Your task to perform on an android device: Go to the Word Office app and create a new document labeled What is ChatGPT?
Image 0: 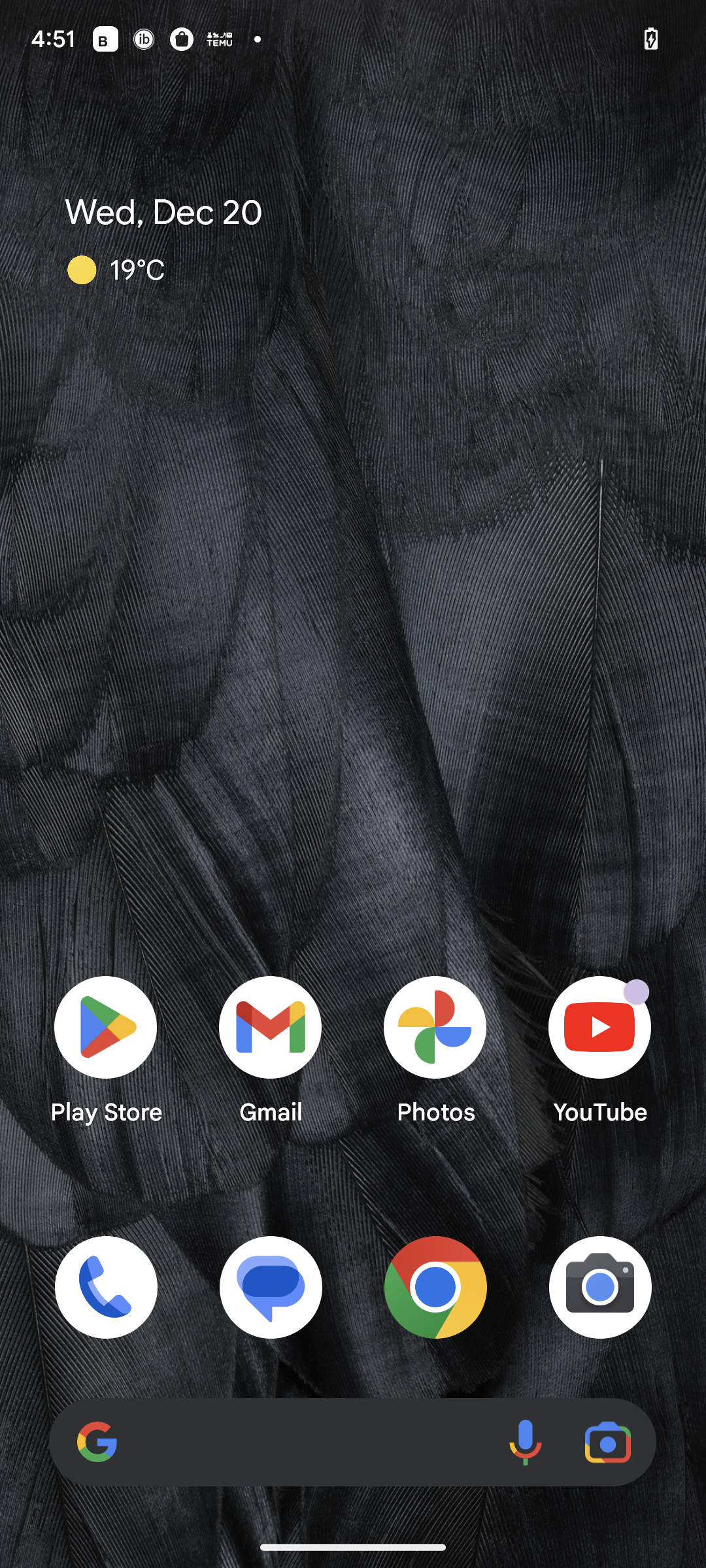
Open the word office app.
Step 0: open app " Word Office"
Image 2: 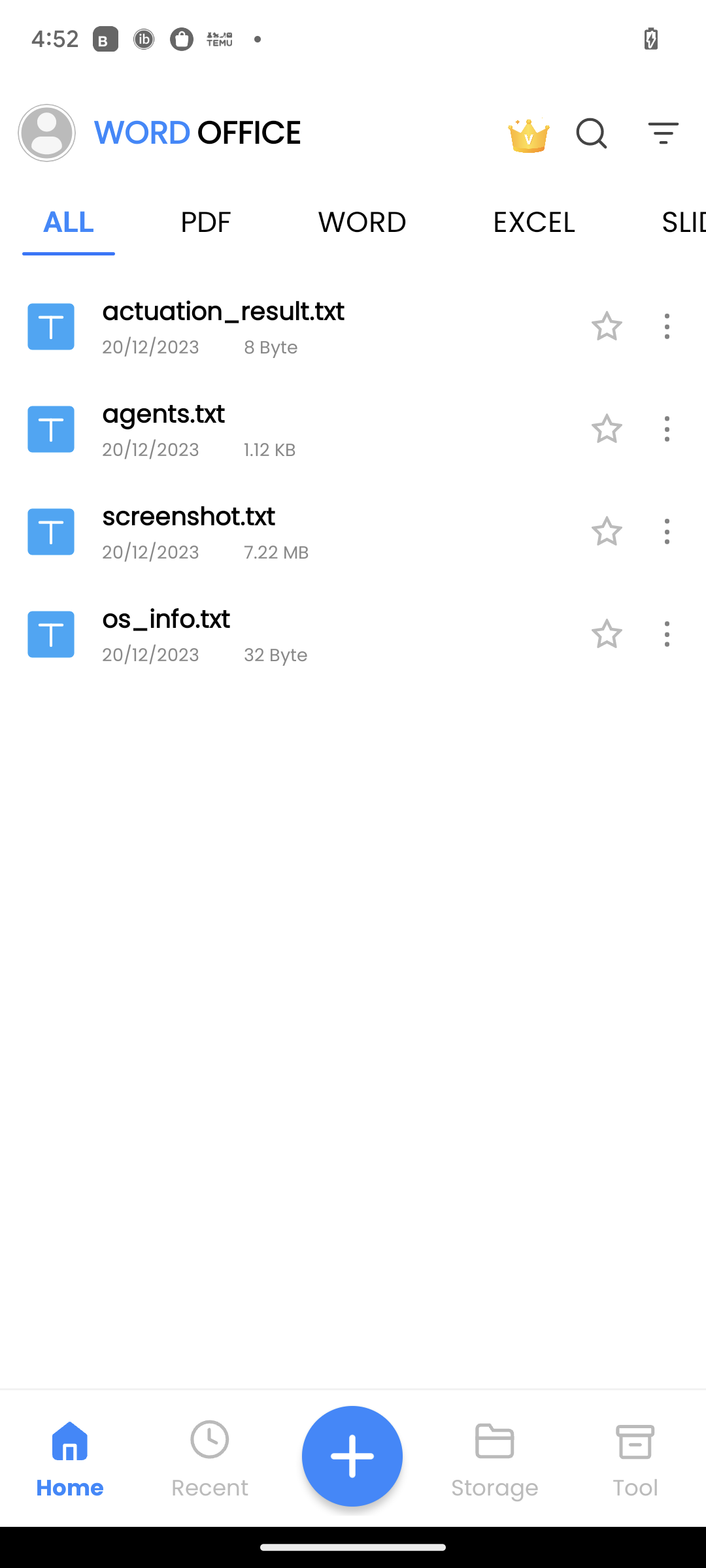
Click on the plus icon at the bottom of the screen.
Step 2: click (385, 1454)
Image 3: 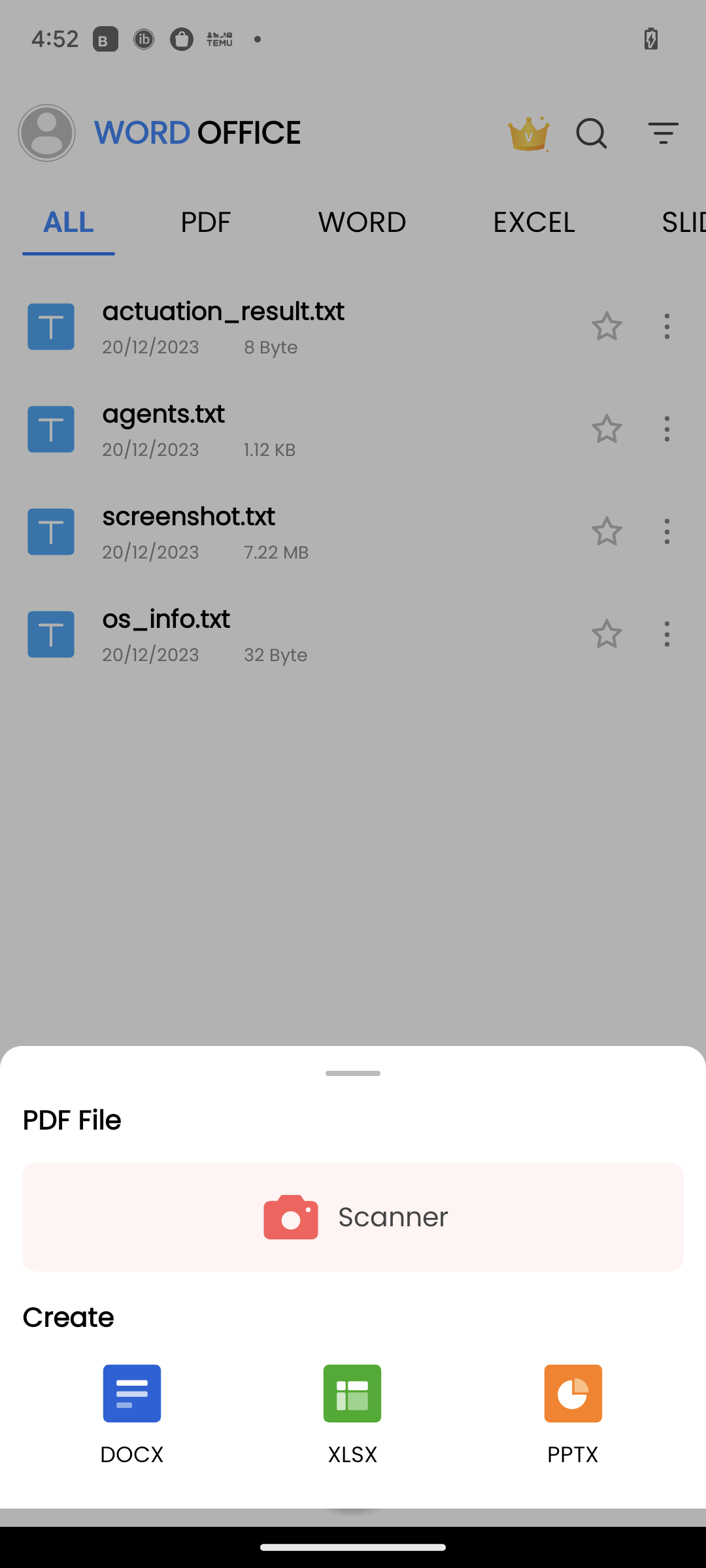
Click on the plus icon at the bottom of the screen.
Step 3: click (163, 1429)
Image 4: 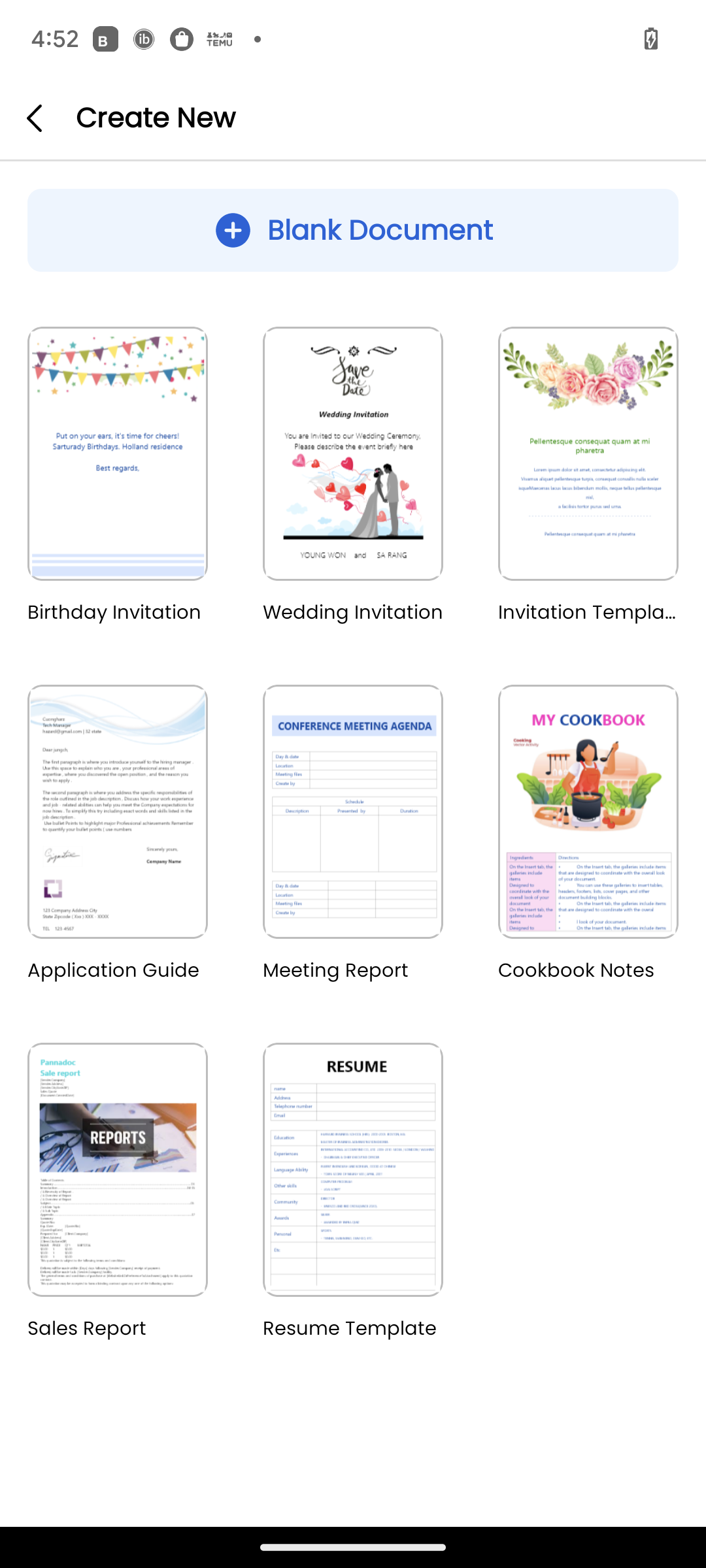
Click on blank document at the top of the screen.
Step 4: click (361, 221)
Image 5: 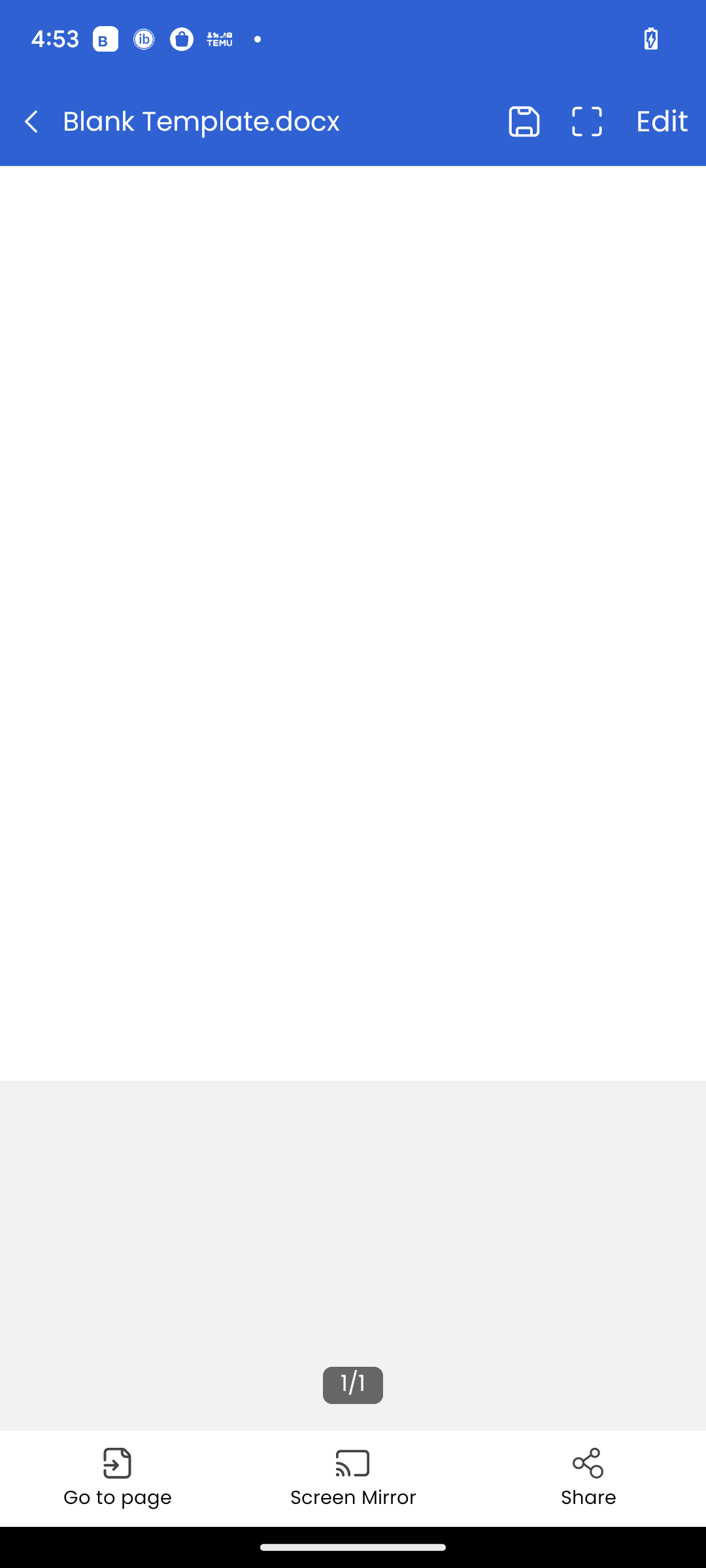
Click on the white screen at the top of the screen.
Step 5: click (53, 216)
Image 6: 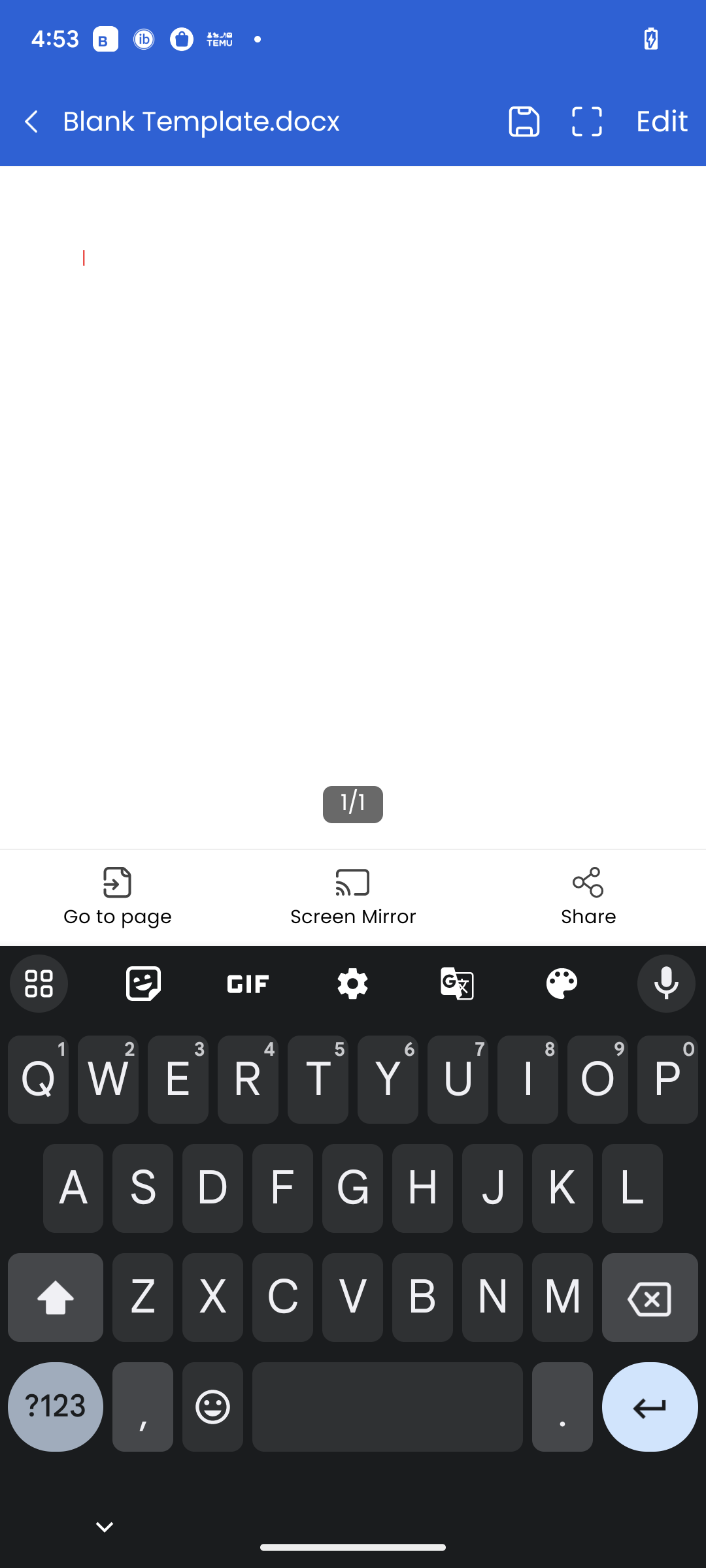
Type What is ChatGPT?
Step 6: type "What is ChatGPT?"